Your task to perform on an android device: I want to write a review for the Molten Chocolate Cake recipe on the Kitchen Stories app.
Image 0: 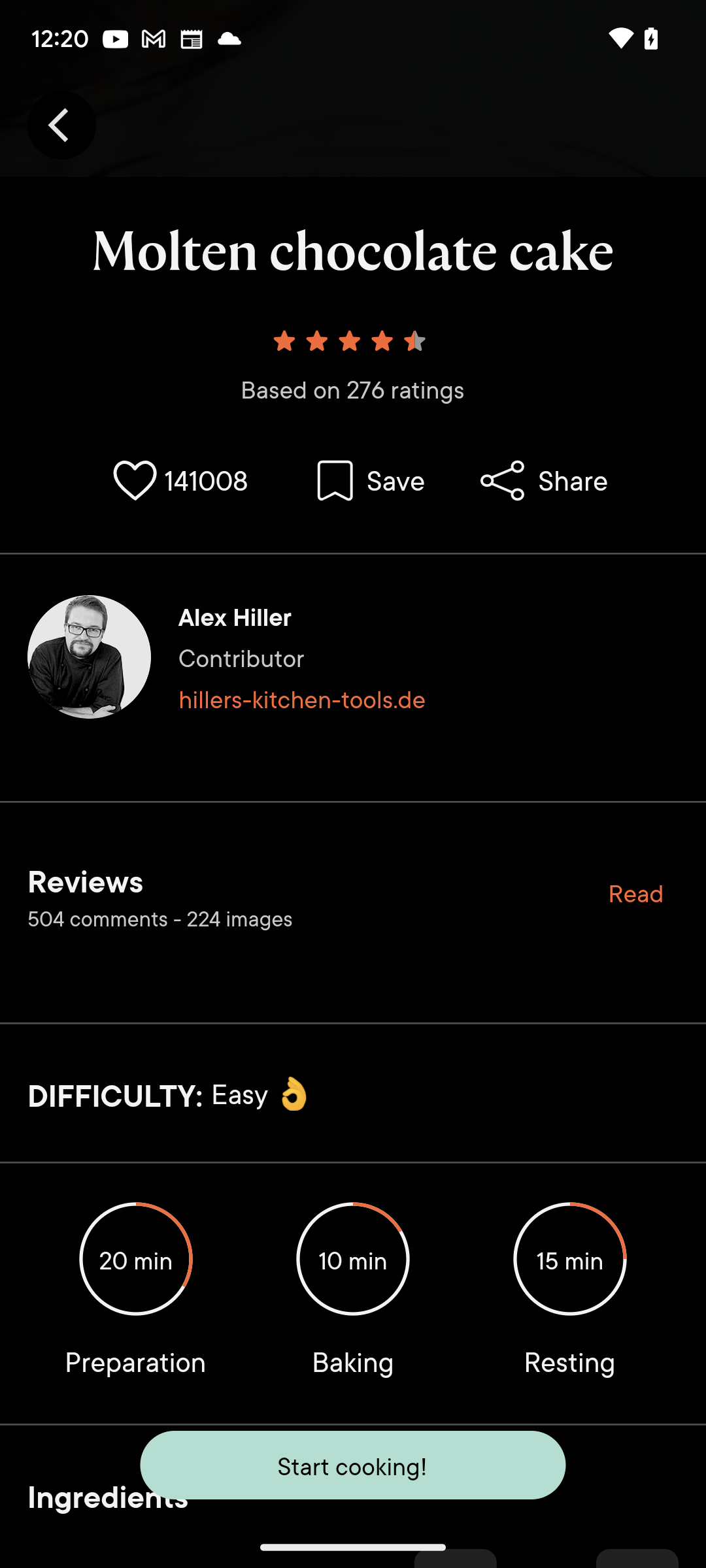
Click on the Reviews icon on the screen.
Step 0: click (353, 892)
Image 1: 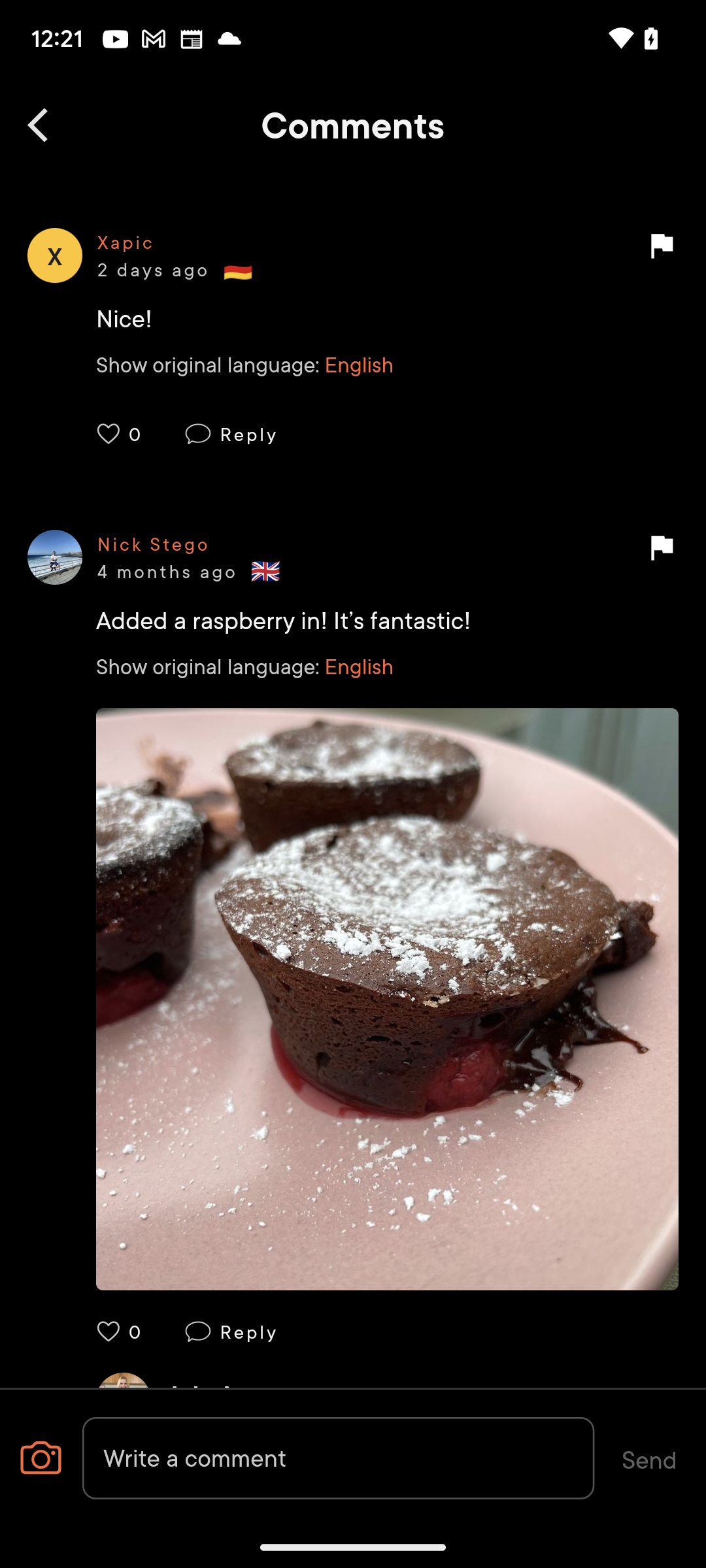
Click on the Write a comment box on the bottom of the screen.
Step 1: click (338, 1458)